Your task to perform on an android device: I want to leave a review that "the recipe is best with easy steps" in the SideChef app.
Image 0: 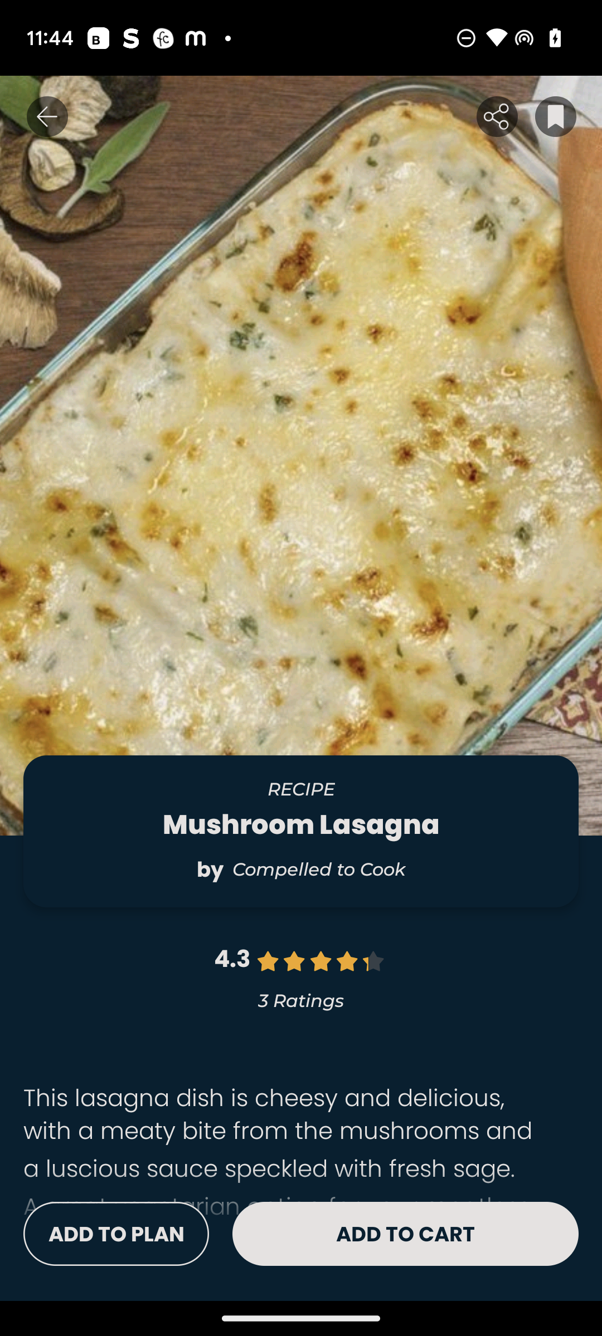
Click on the 5 star icon.
Step 0: click (308, 964)
Image 1: 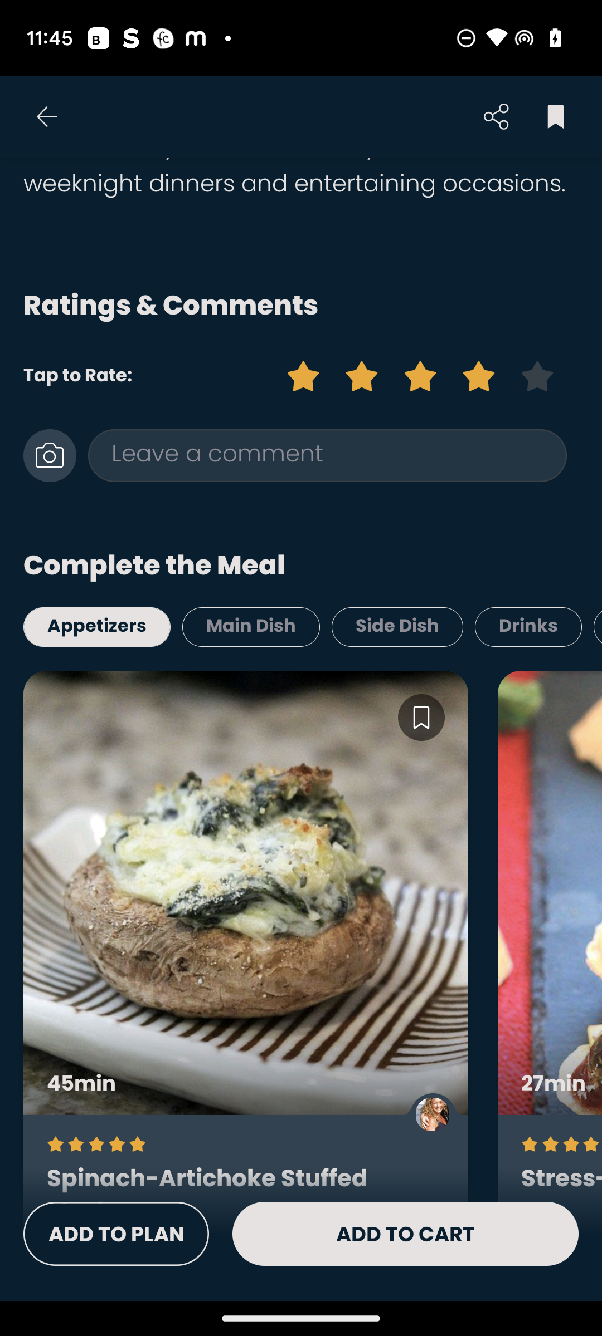
Click on the comment section.
Step 1: click (327, 455)
Image 2: 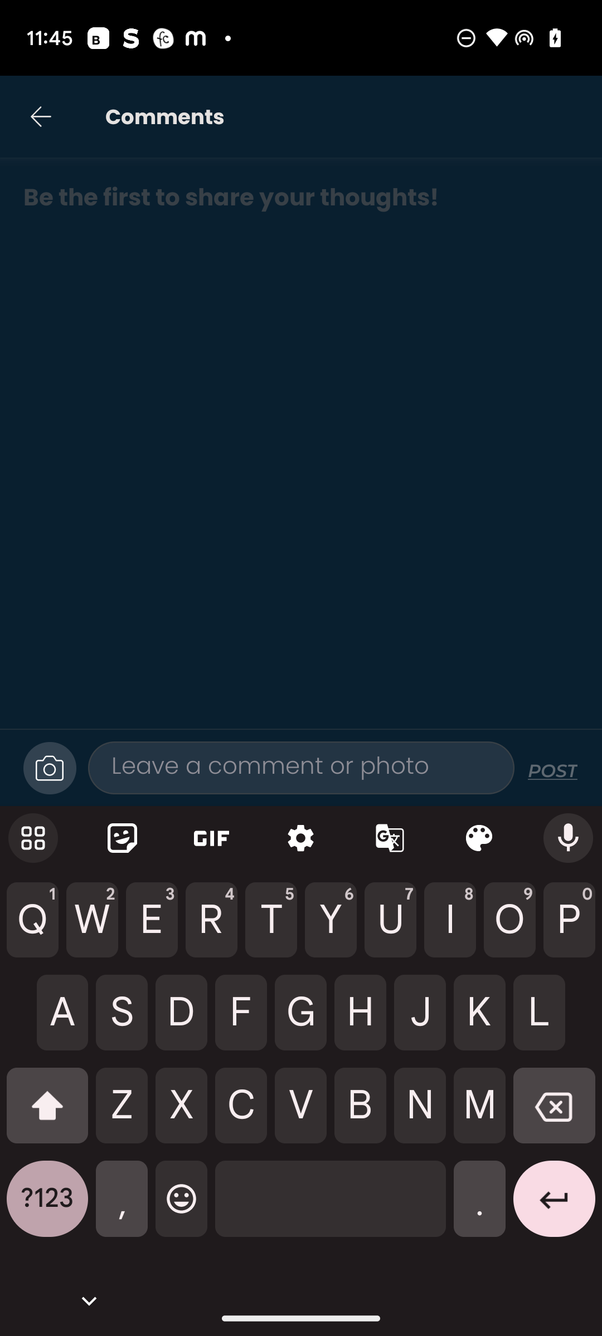
Type the recipe is best with easy steps in the comment section. 
Step 2: type "the recipe is best with easy steps"
Image 3: 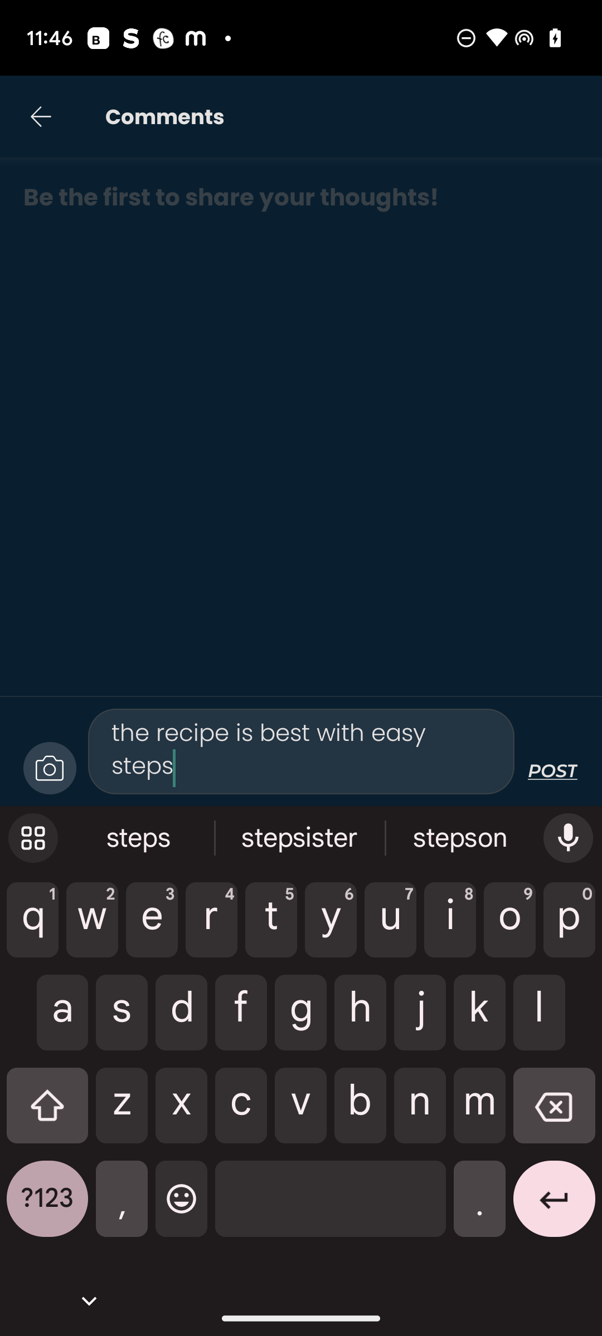
Click on the post button.
Step 3: click (552, 770)